Your task to perform on an android device: Open the Migros app and search for products with special offers , sales, and discount availability.
Image 0: 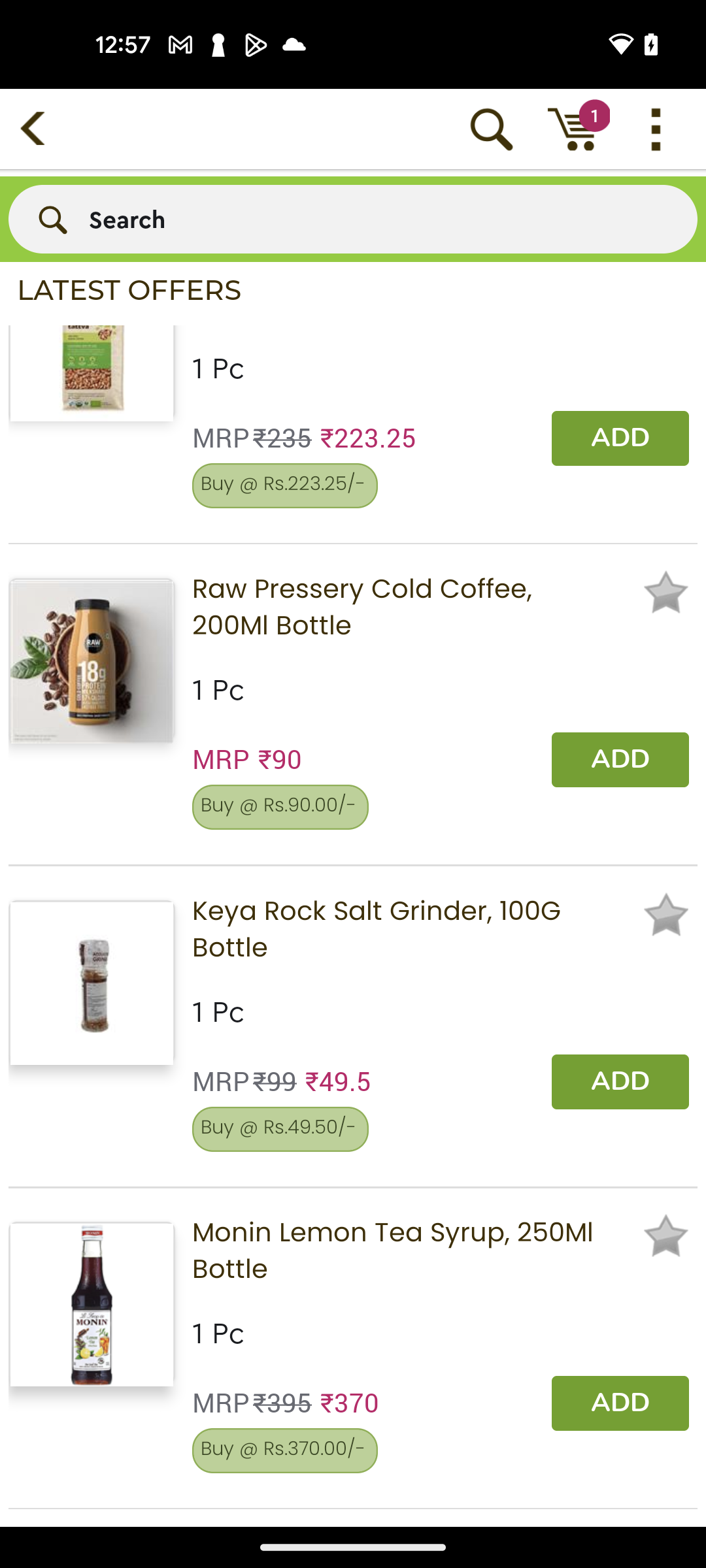
Open the Migros app
Step 0: open app "Migros"
Image 1: 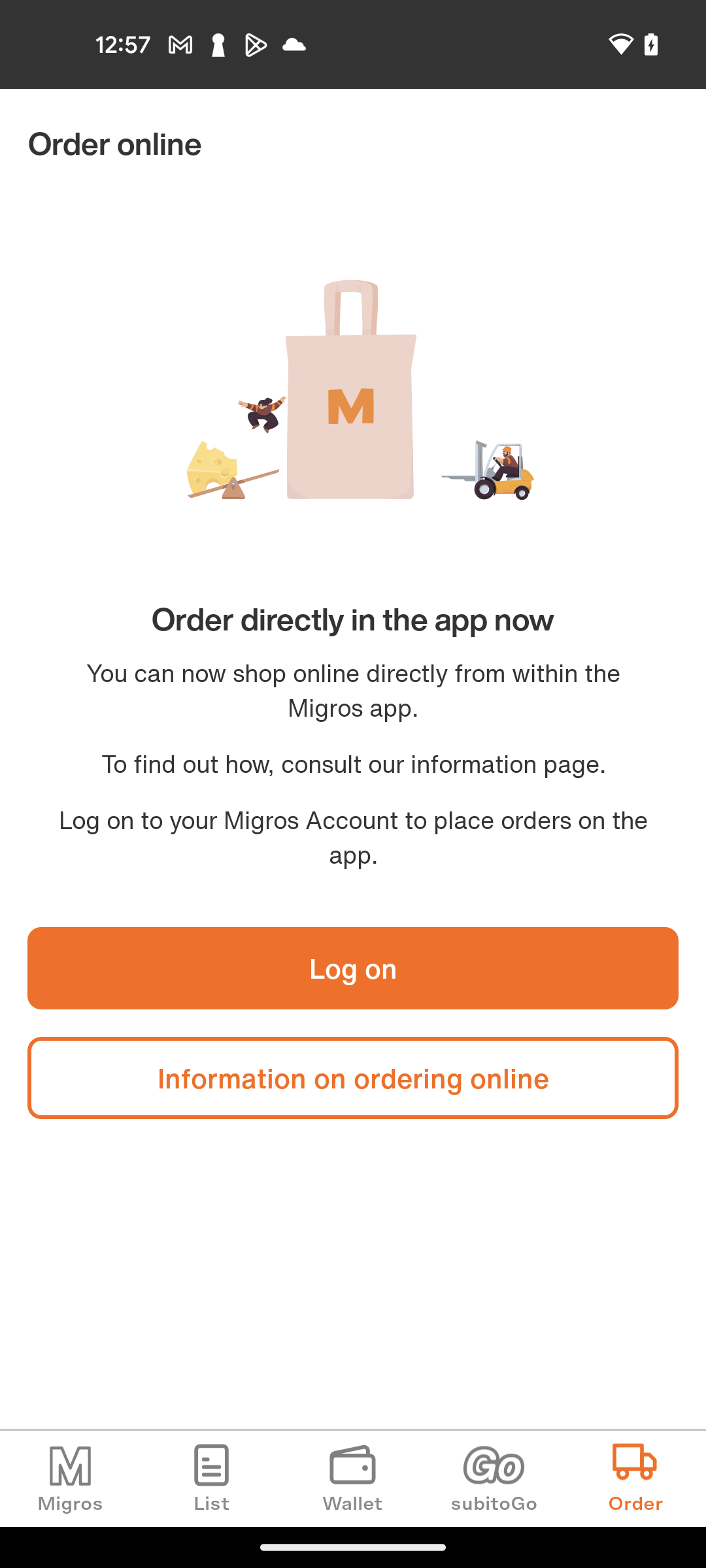
Go back to the previous page
Step 1: press back button
Image 2: 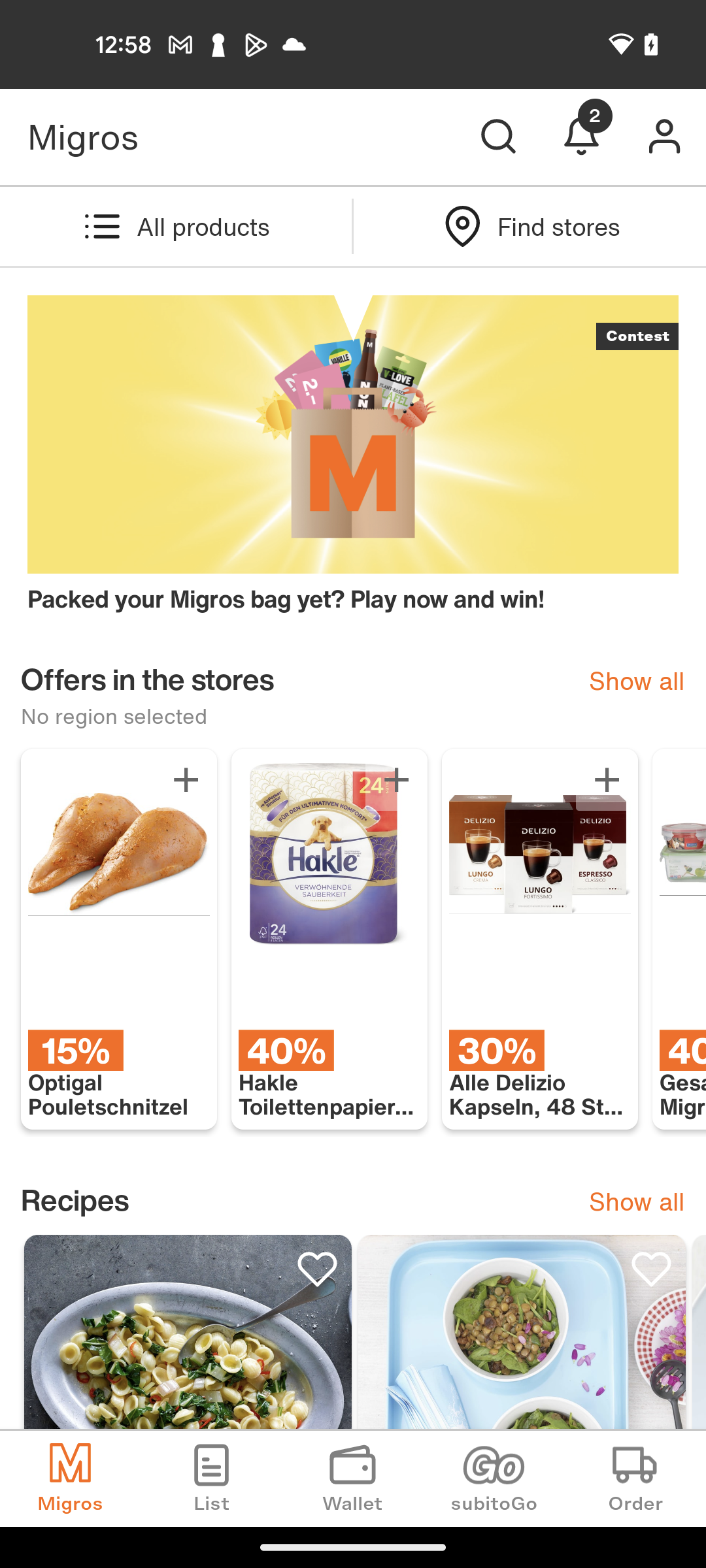
Click on show all option to view all offers
Step 2: click (637, 681)
Image 4: 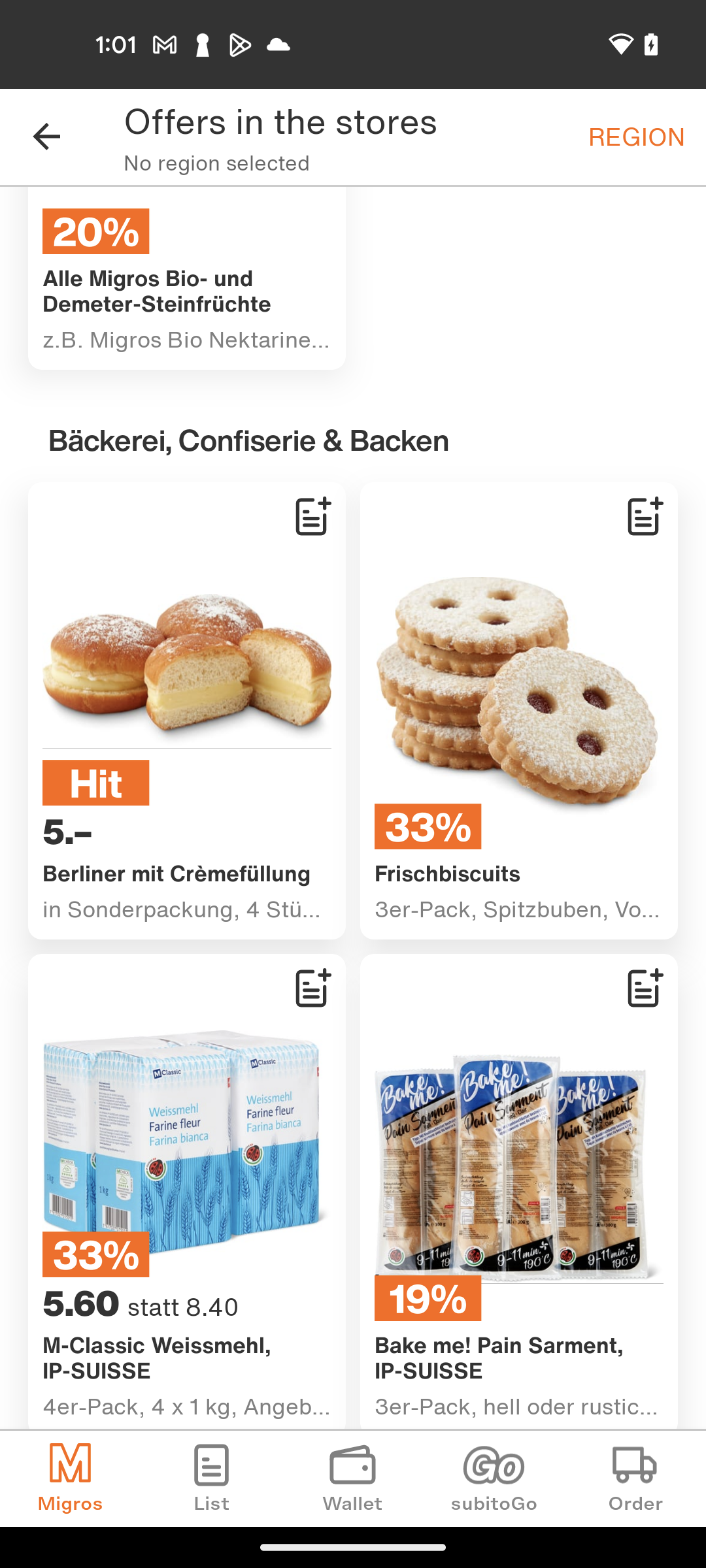
Swipe up to view more products
Step 4: scroll down